Your task to perform on an android device: I want to get to Salibury as soon as possible. View the information of the train by using the Omio app.
Image 0: 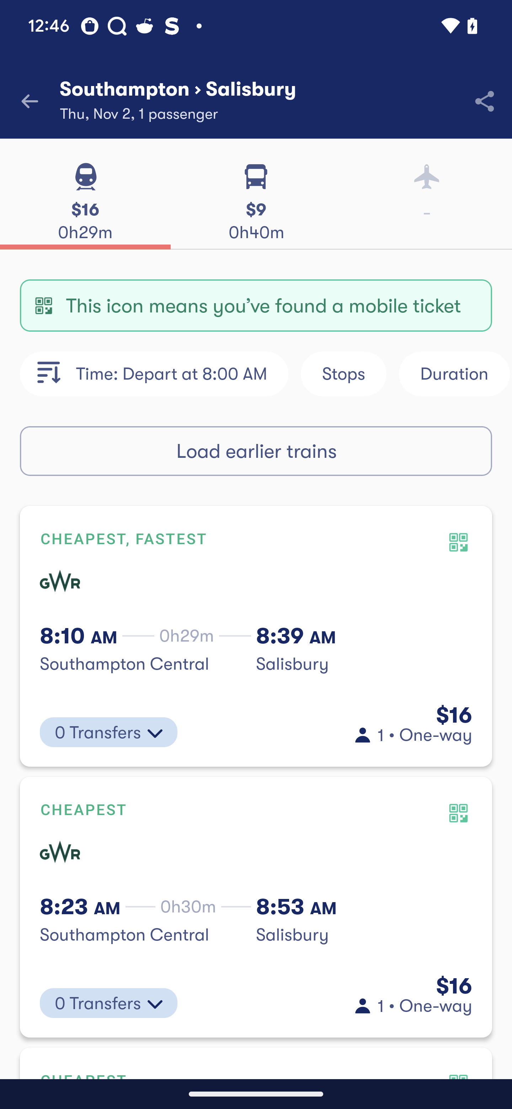
Click on the Gwr train
Step 0: click (256, 636)
Image 1: 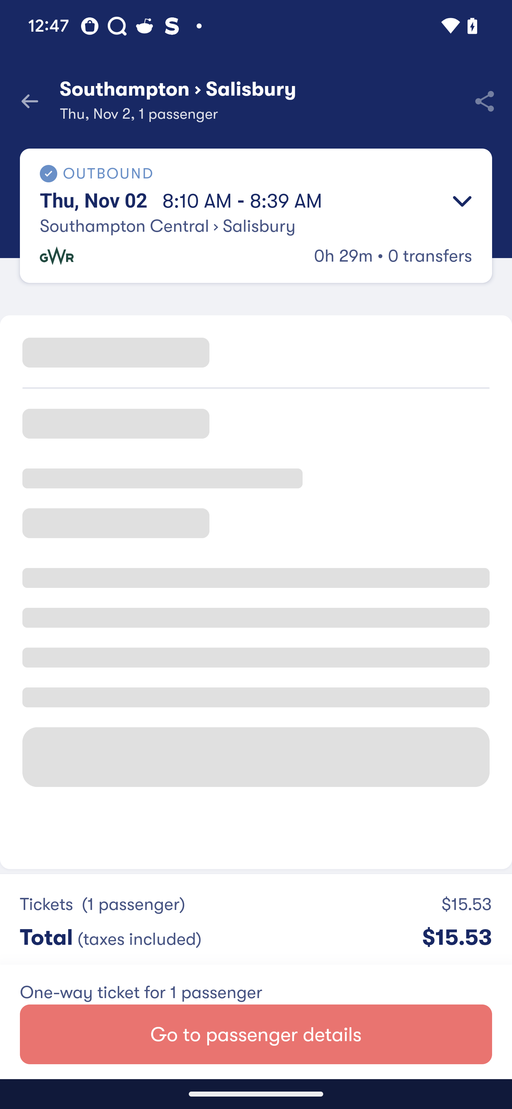
Click on the Gwr train
Step 1: wait
Image 2: 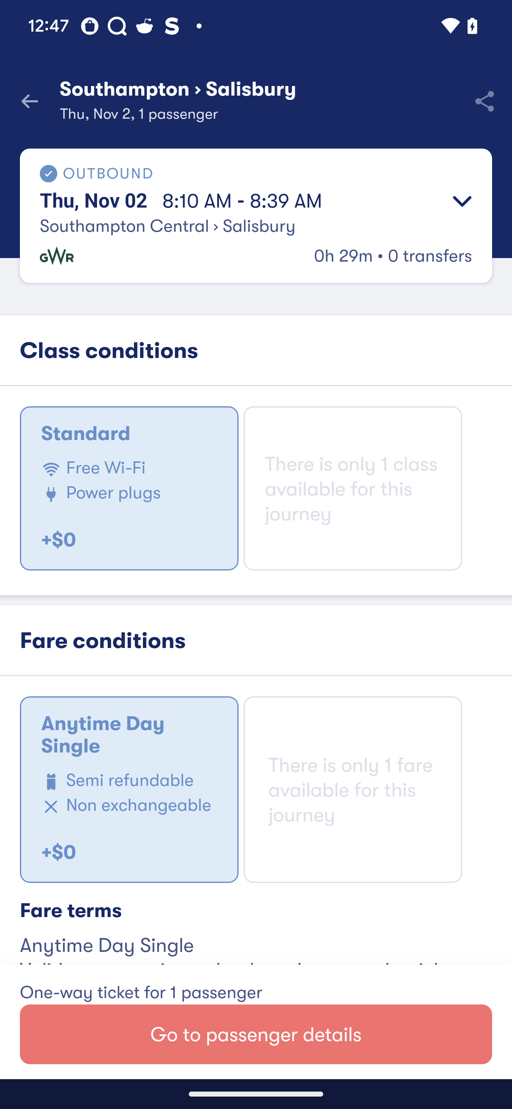
Swipe up on the screen
Step 2: scroll down
Image 3: 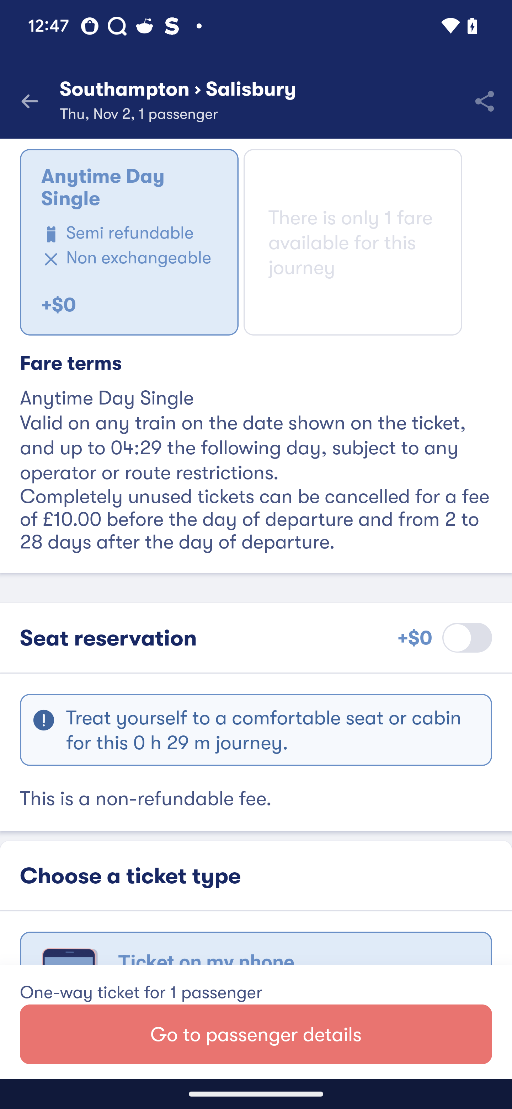
Swipe up on the screen
Step 3: scroll down